Your task to perform on an android device: In the day time visibility is low in the Dailymotion app because of dark mode. Set the Automatic mode system so that Dark mode adjusts according to brightness
Image 0: 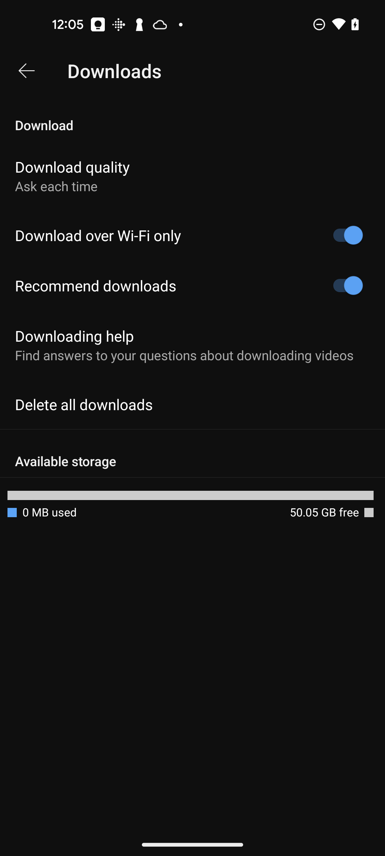
Open the Dailymotion app
Step 0: open app "Dailymotion"
Image 1: 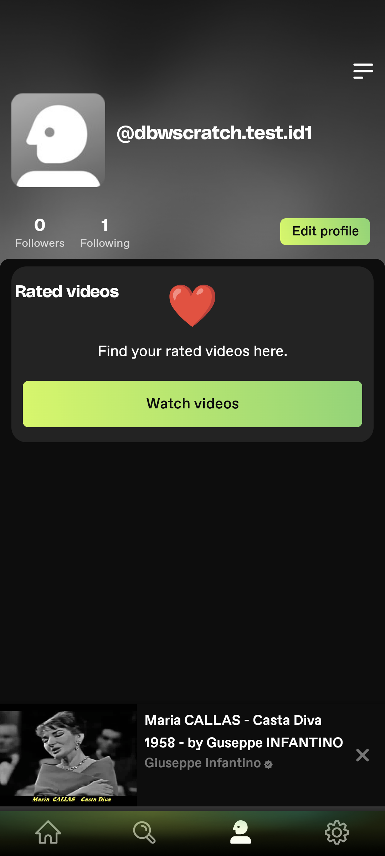
Click on the Setting icon at the bottom right of the screen
Step 1: click (337, 832)
Image 2: 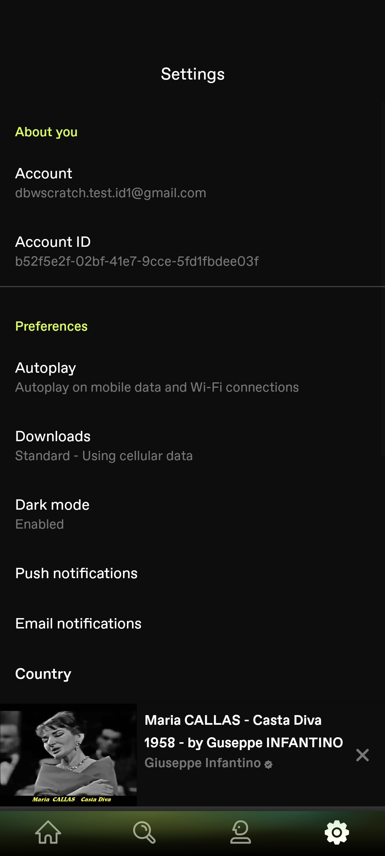
Click on the Dark mode section
Step 2: click (52, 505)
Image 3: 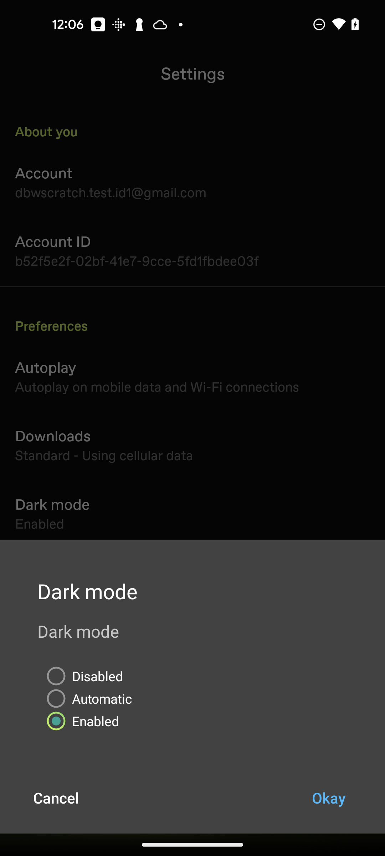
Click on the Automatic mode
Step 3: click (192, 698)
Image 4: 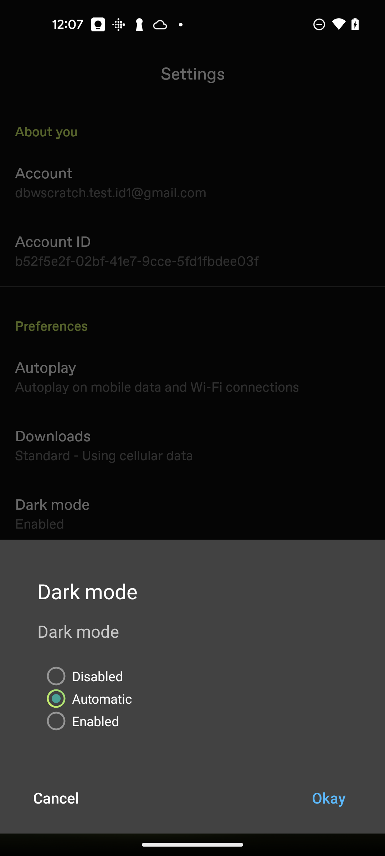
Click on the Okay at the bottom right
Step 4: click (329, 798)
Image 5: 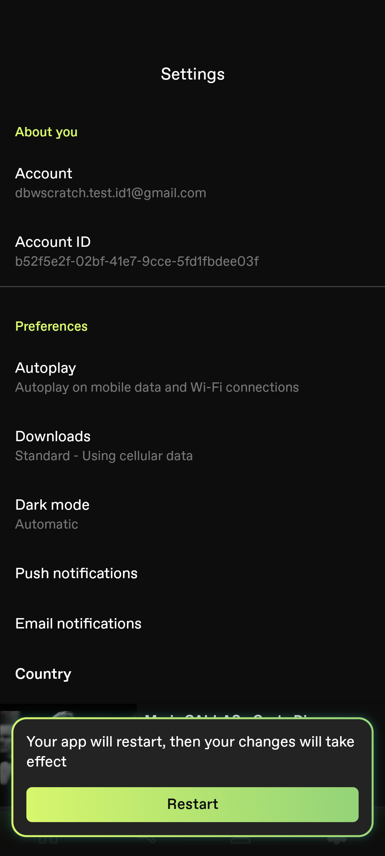
Click on the Restart button at the bottom
Step 5: click (192, 804)
Image 6: 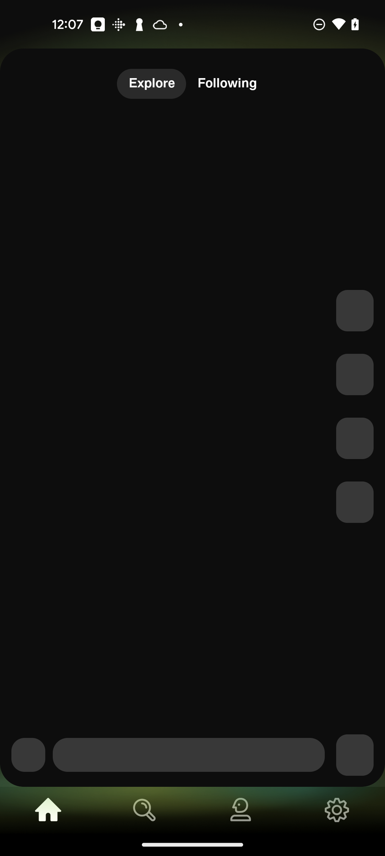
Click on the Restart button at the bottom
Step 6: wait